Your task to perform on an android device: I'm searching for a video file of beach waves in the Google files that I recorded when visit my sister.
Image 0: 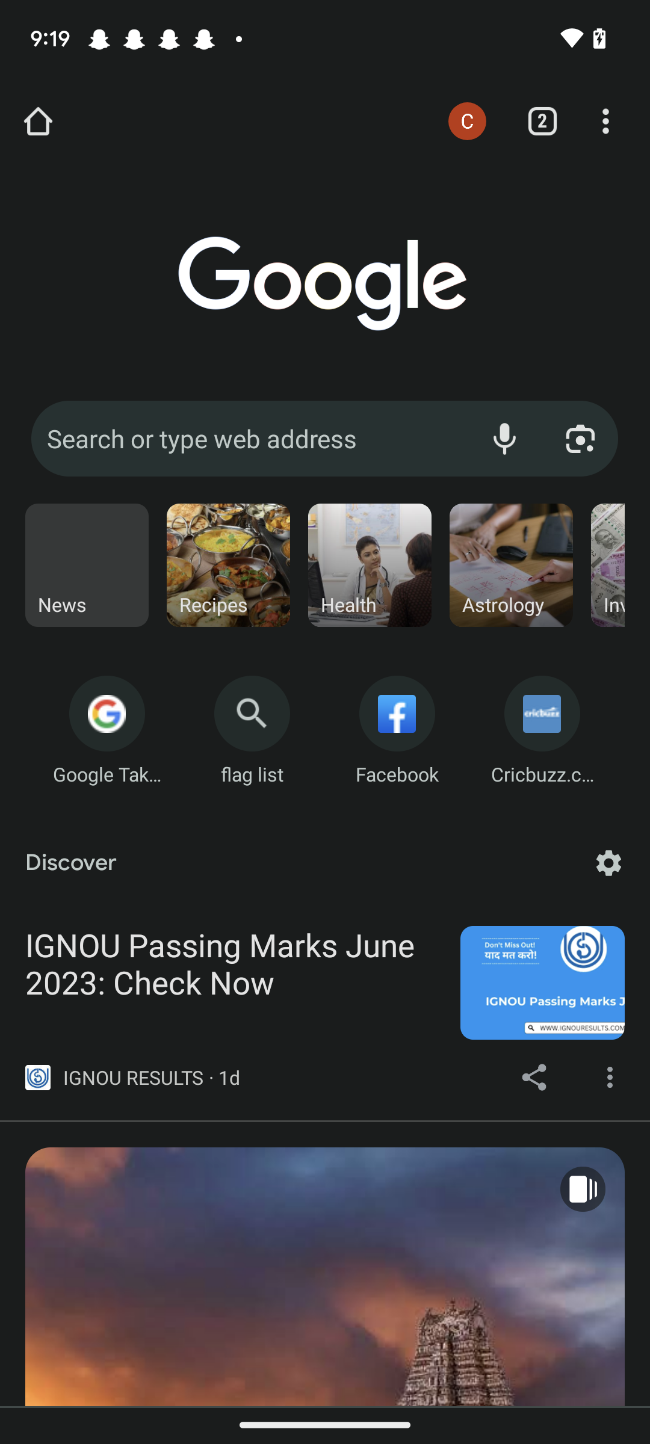
Open the Google Files app
Step 0: open app "Files by Google"
Image 1: 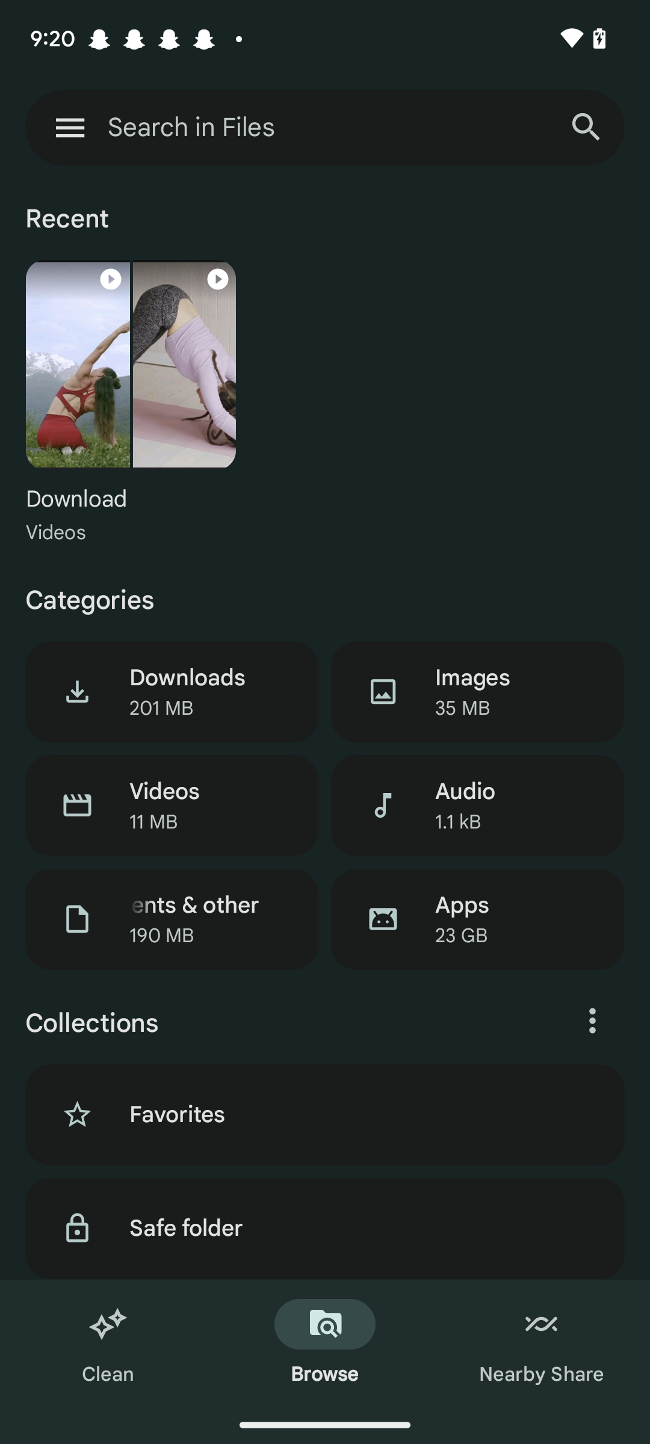
Click on the search bar at the top of the screen
Step 1: click (325, 128)
Image 3: 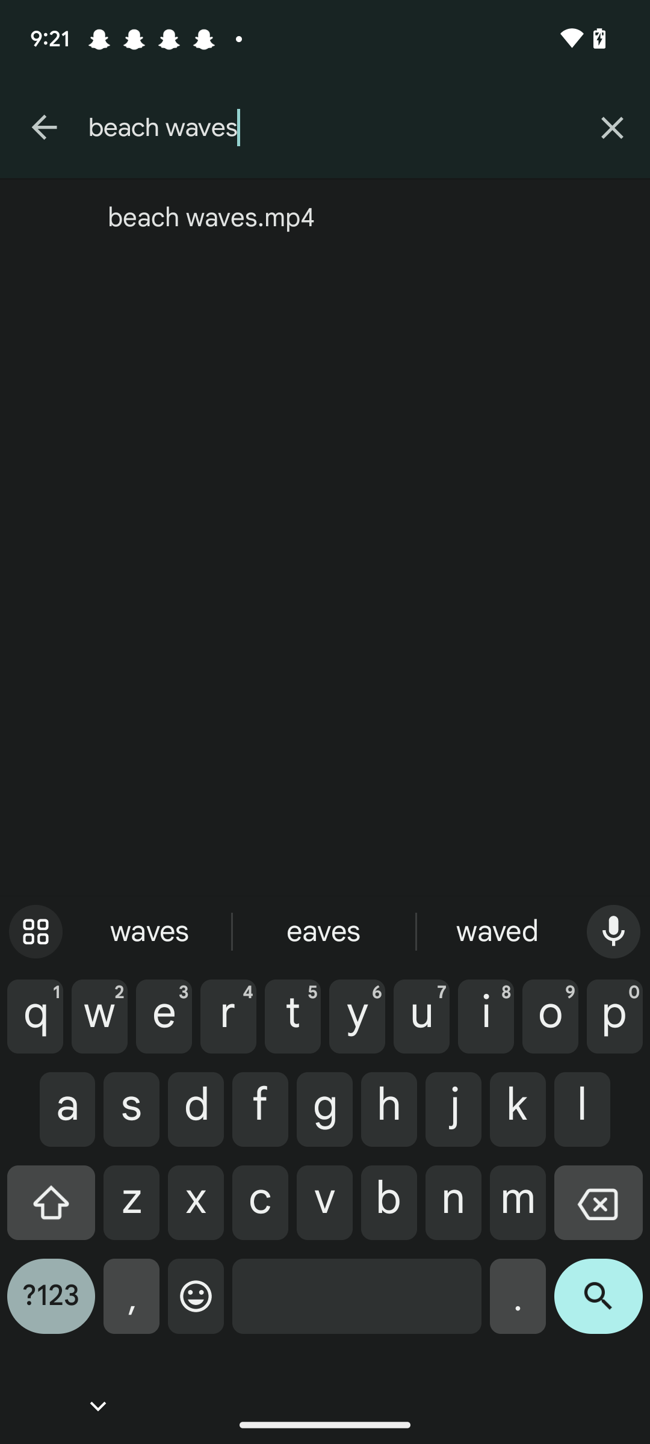
Click on the search icon on the keyboard
Step 3: click (598, 1306)